Your task to perform on an android device: I'd like to add 10 kg of M-Classic IP-SUISSE White Flour to my cart on the Migros app.
Image 0: 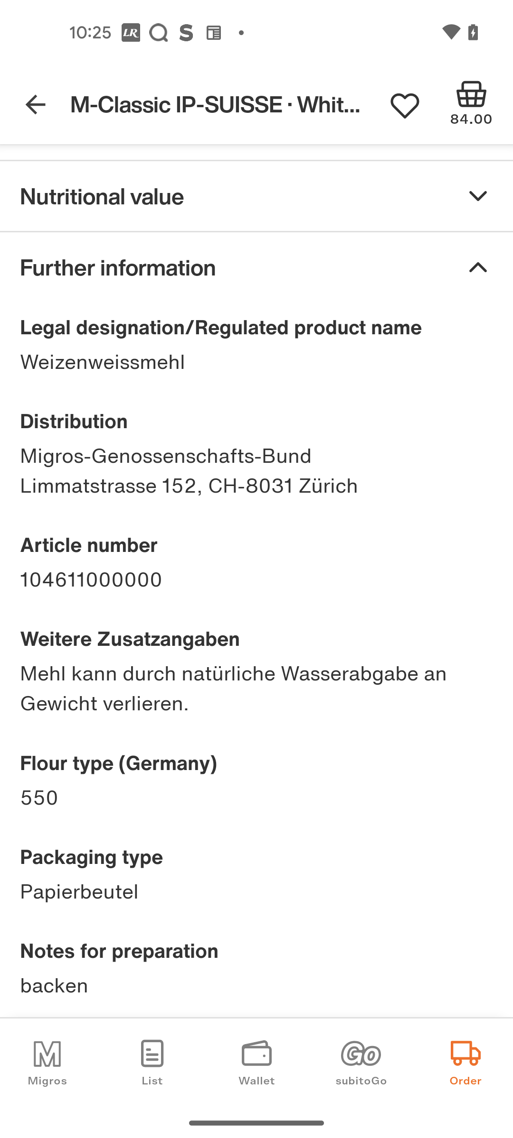
Swipe down to Add to basket
Step 0: scroll right
Image 1: 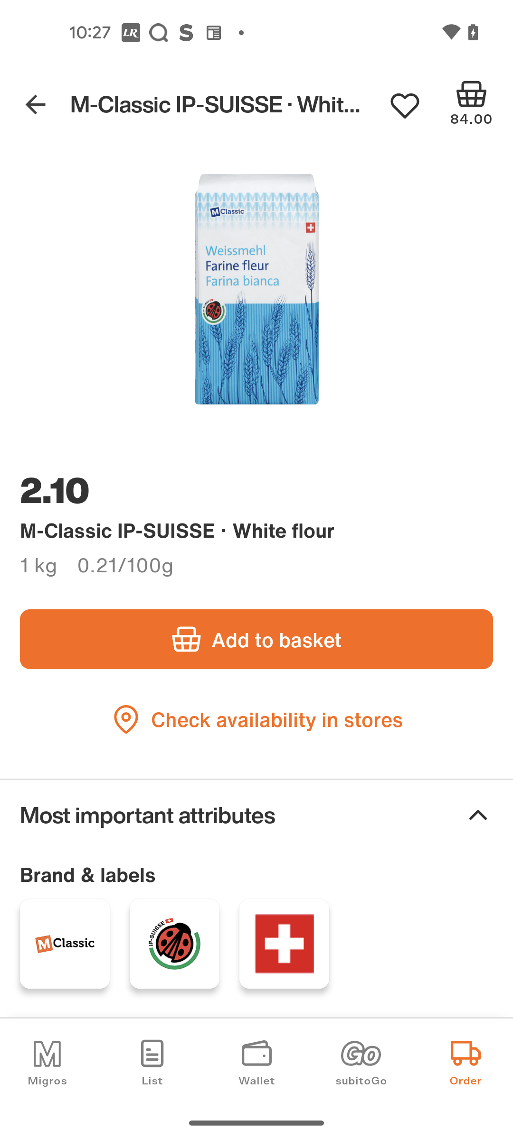
Click on the Add to basket button
Step 1: click (276, 640)
Image 3: 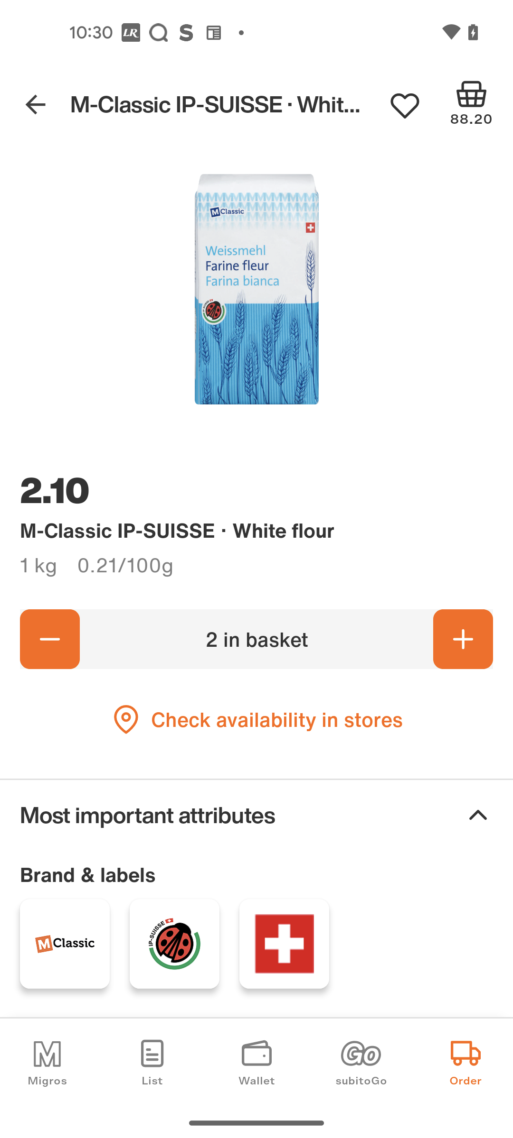
Click on plus icon at 10 times for 10 kg flour
Step 3: click (463, 639)
Image 4: 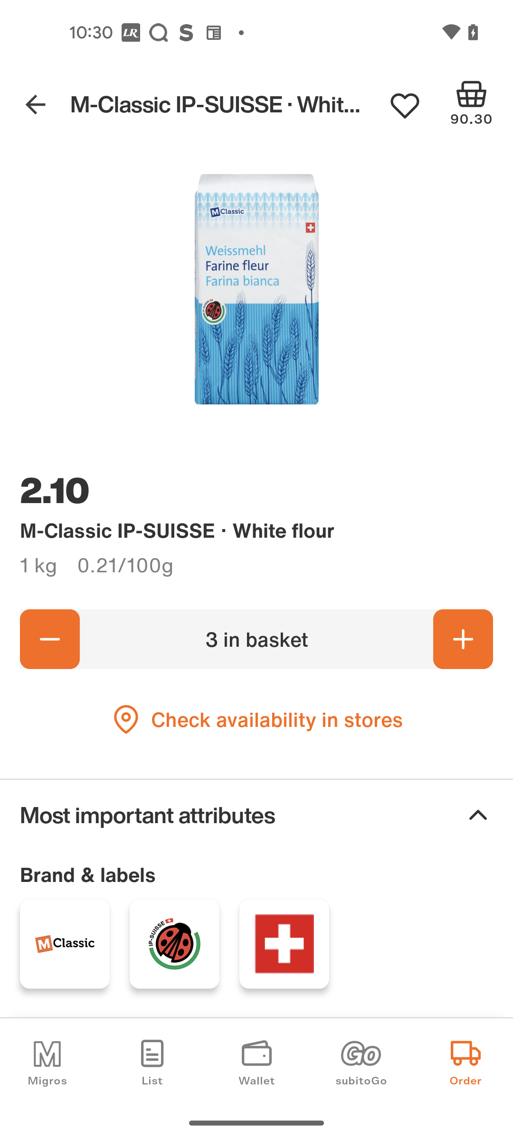
Click on plus icon at 10 times for 10 kg flour
Step 4: click (463, 639)
Image 5: 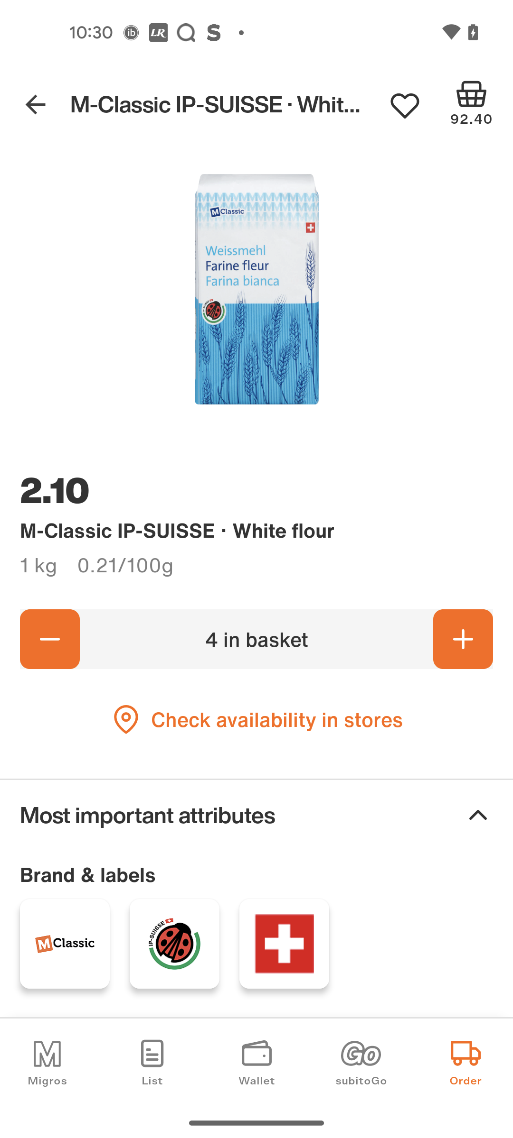
Click on plus icon at 10 times for 10 kg flour
Step 5: click (463, 639)
Image 6: 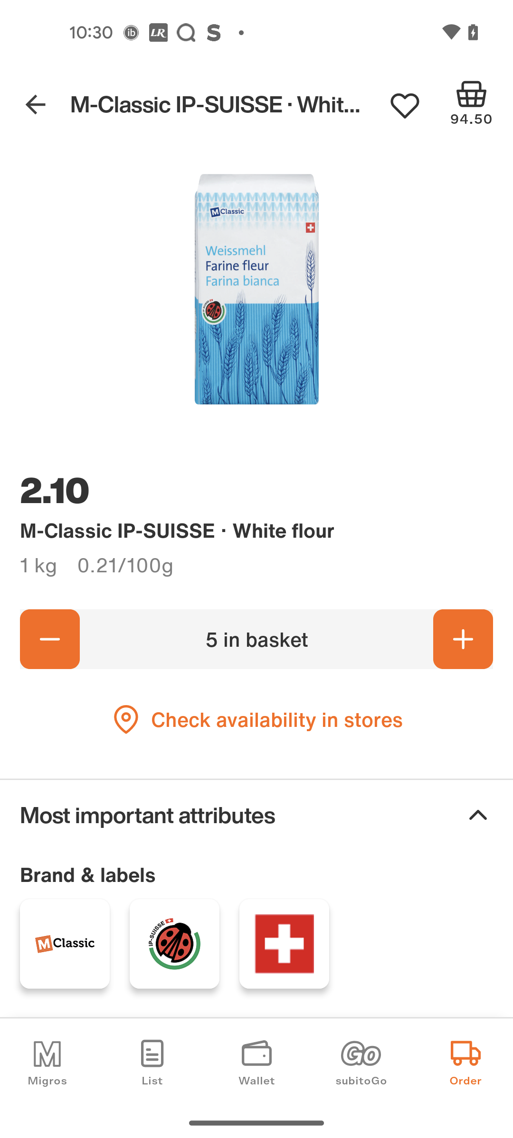
Click on plus icon at 10 times for 10 kg flour
Step 6: click (463, 639)
Image 7: 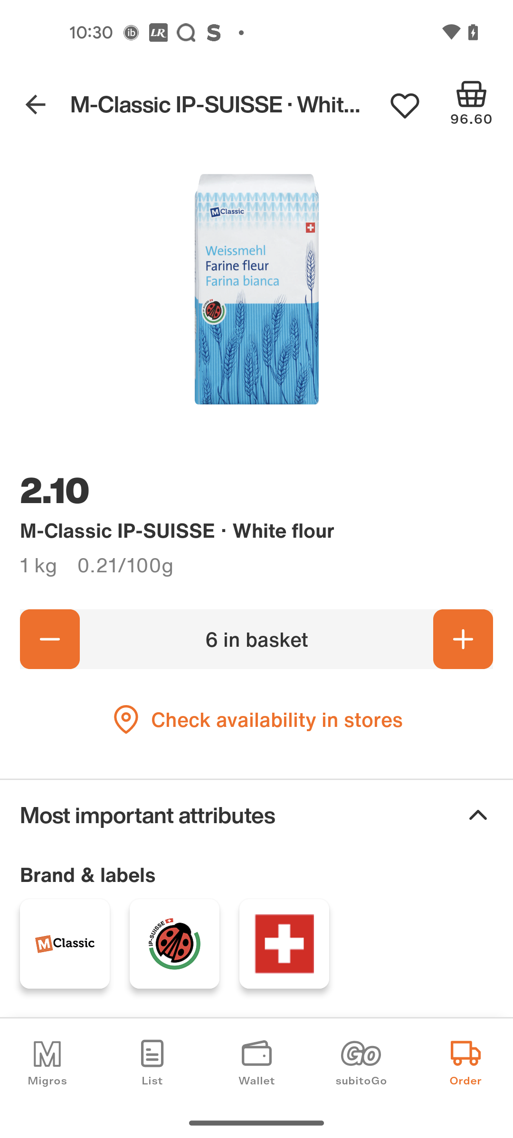
Click on plus icon at 10 times for 10 kg flour
Step 7: click (463, 639)
Image 8: 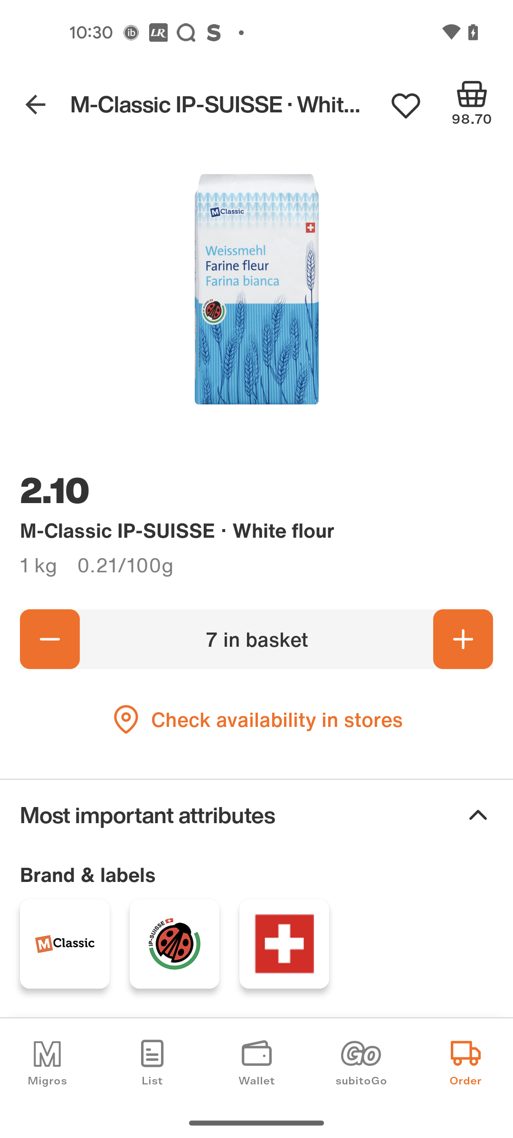
Click on plus icon at 10 times for 10 kg flour
Step 8: click (463, 639)
Image 9: 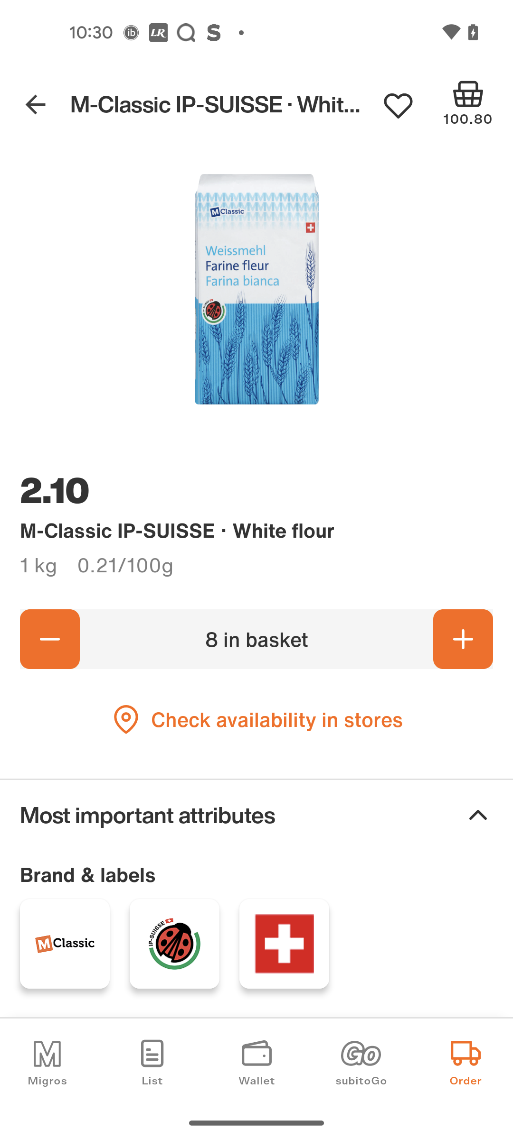
Click on plus icon at 10 times for 10 kg flour
Step 9: click (463, 639)
Image 10: 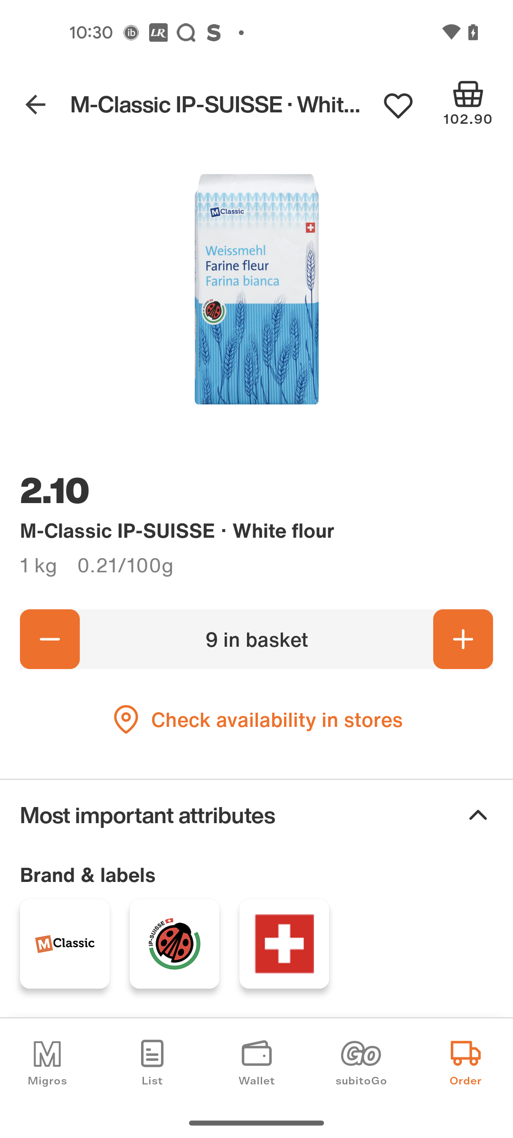
Click on plus icon at 10 times for 10 kg flour
Step 10: click (463, 639)